Your task to perform on an android device: I want to set the recording quality to high standards in order to get the best sound quality possible in the Easy Voice Recorder app.
Image 0: 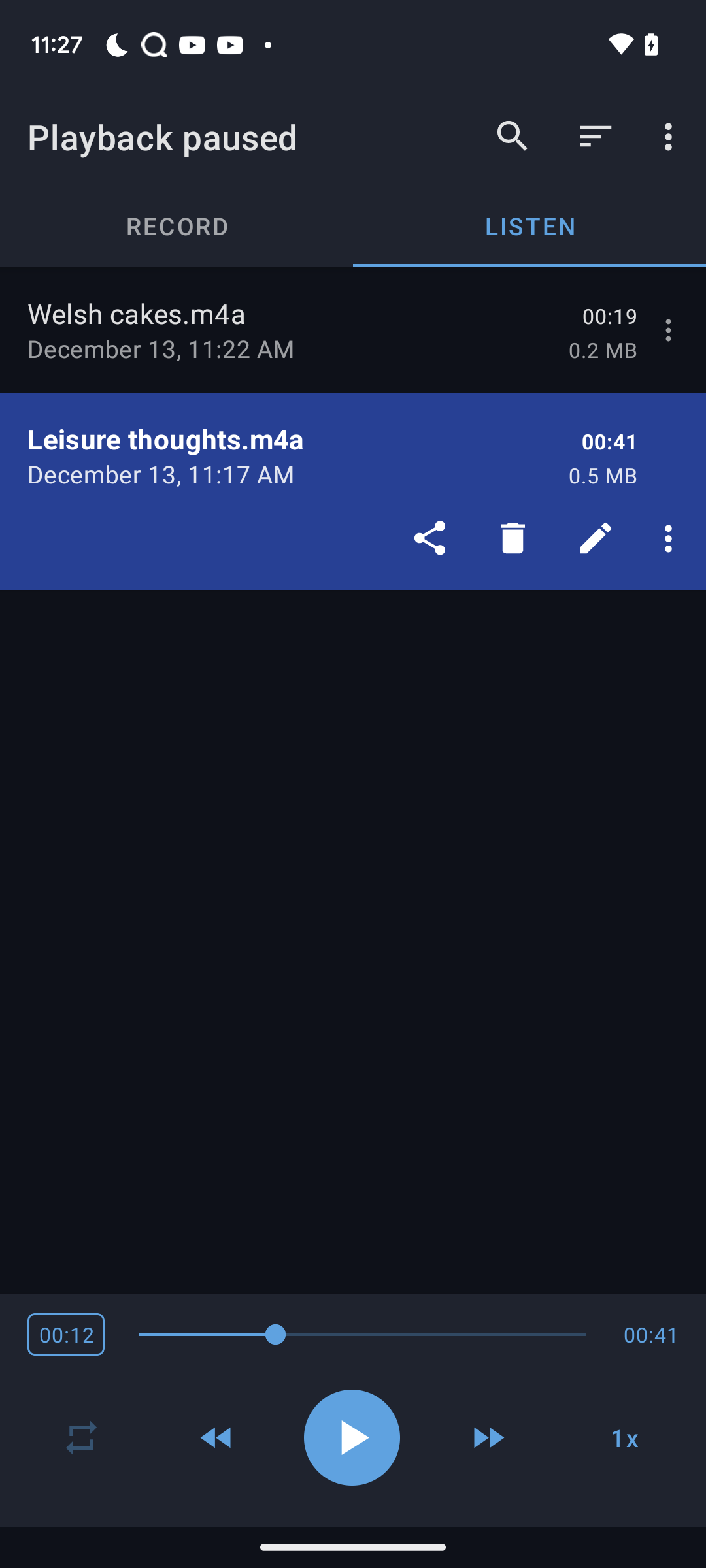
Click on the menu icon at the top right of the screen
Step 0: click (671, 137)
Image 2: 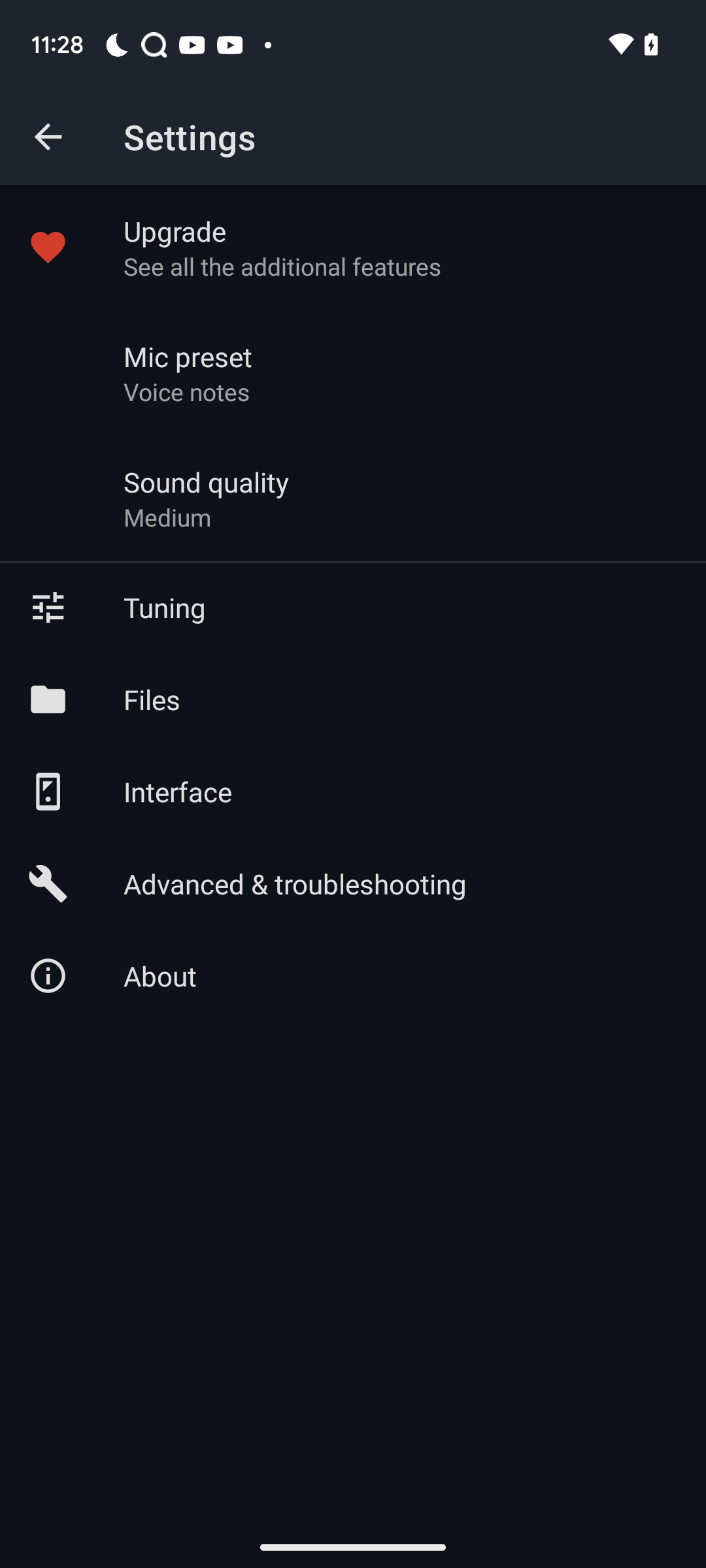
Click on the sound quality option
Step 2: click (206, 482)
Image 3: 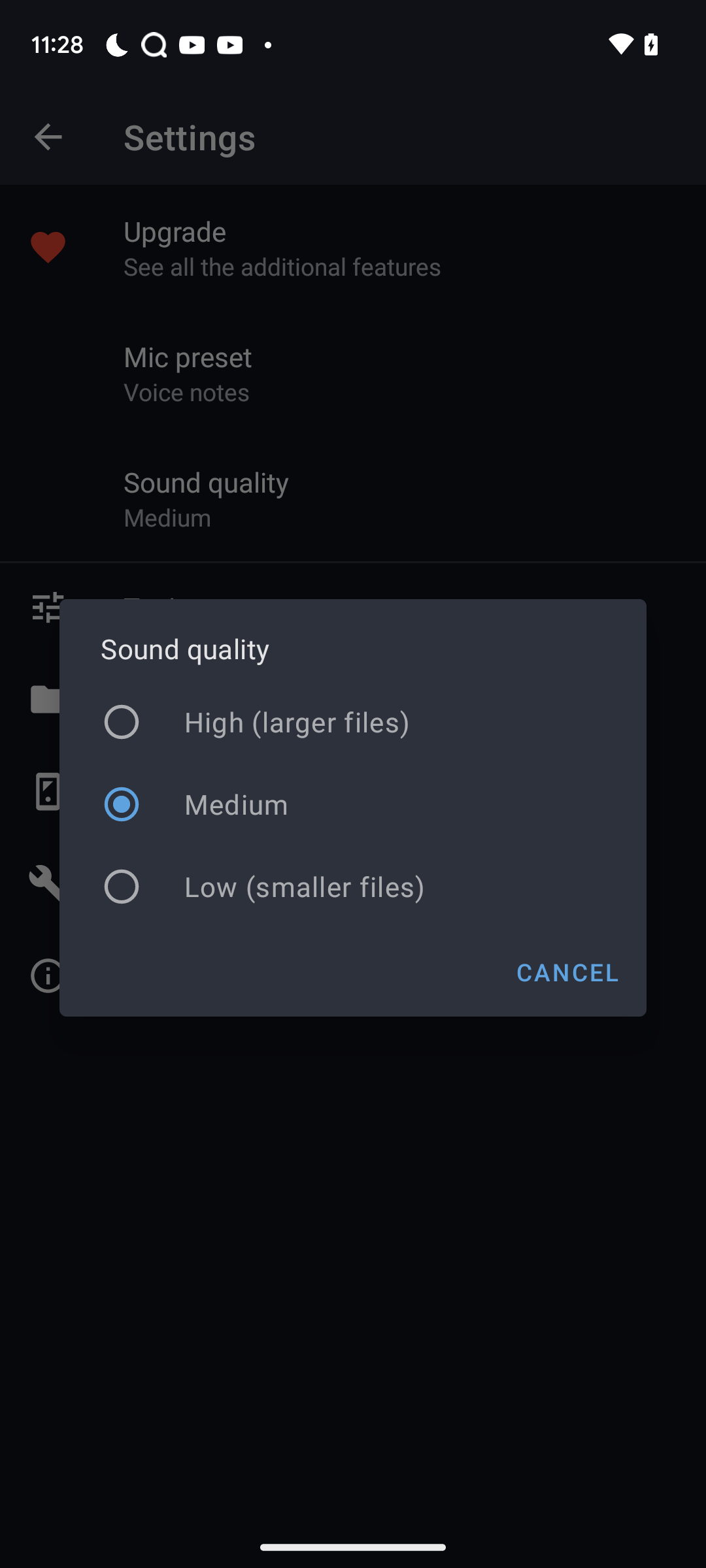
Select the high option
Step 3: click (352, 722)